Your task to perform on an android device: On the Wego Flights & Hotels app, search for a one-way flight from Amsterdam to Berlin on December 23.
Image 0: 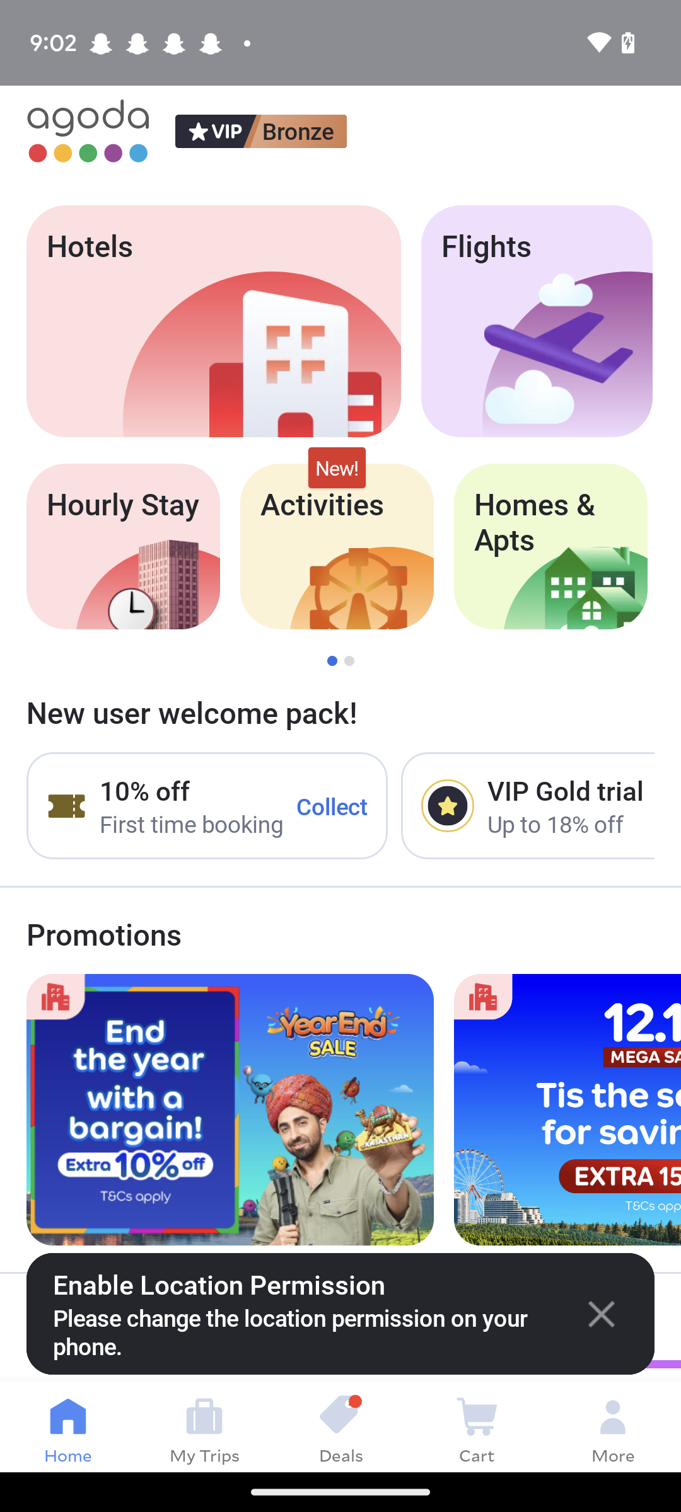
Open the Wego Flights & Hotels app.
Step 0: open app "Wego Flights & Hotels"
Image 1: 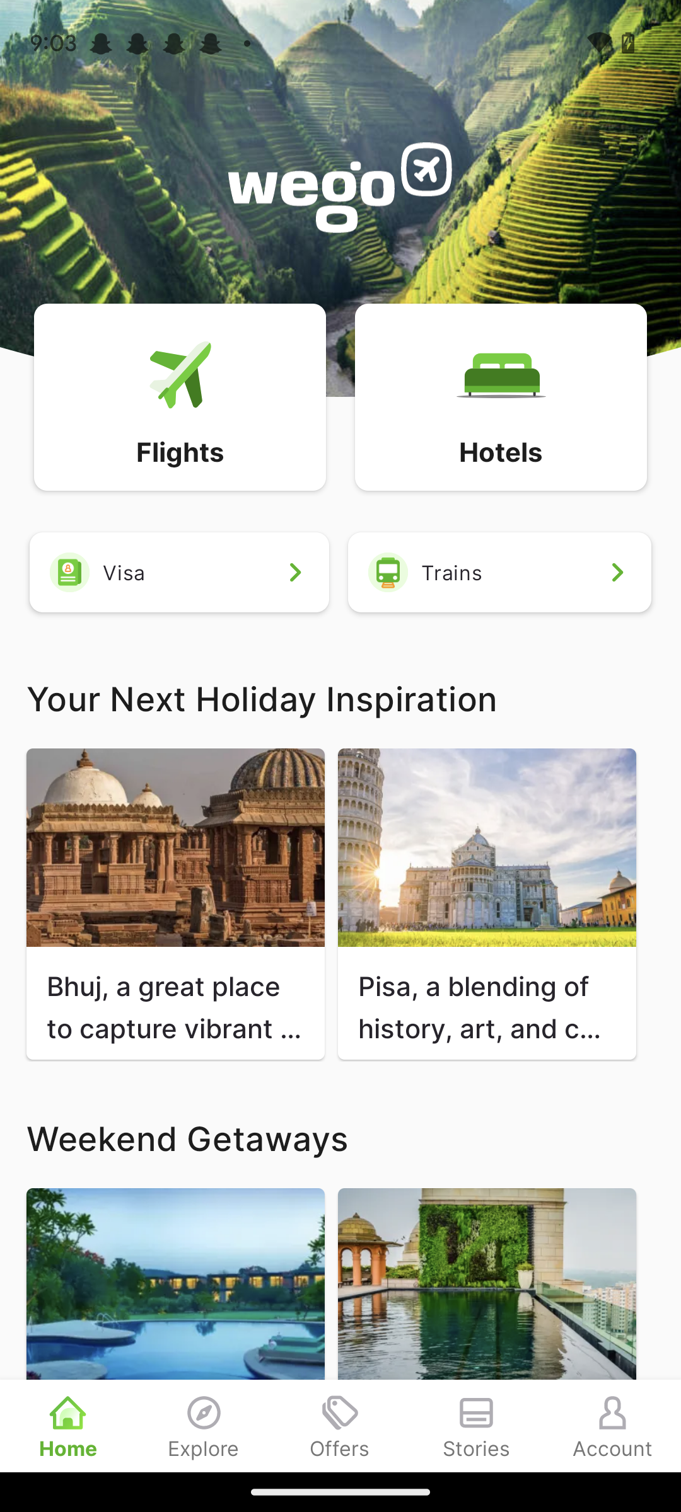
Click on the Flights icon at the top of the screen.
Step 1: click (180, 396)
Image 2: 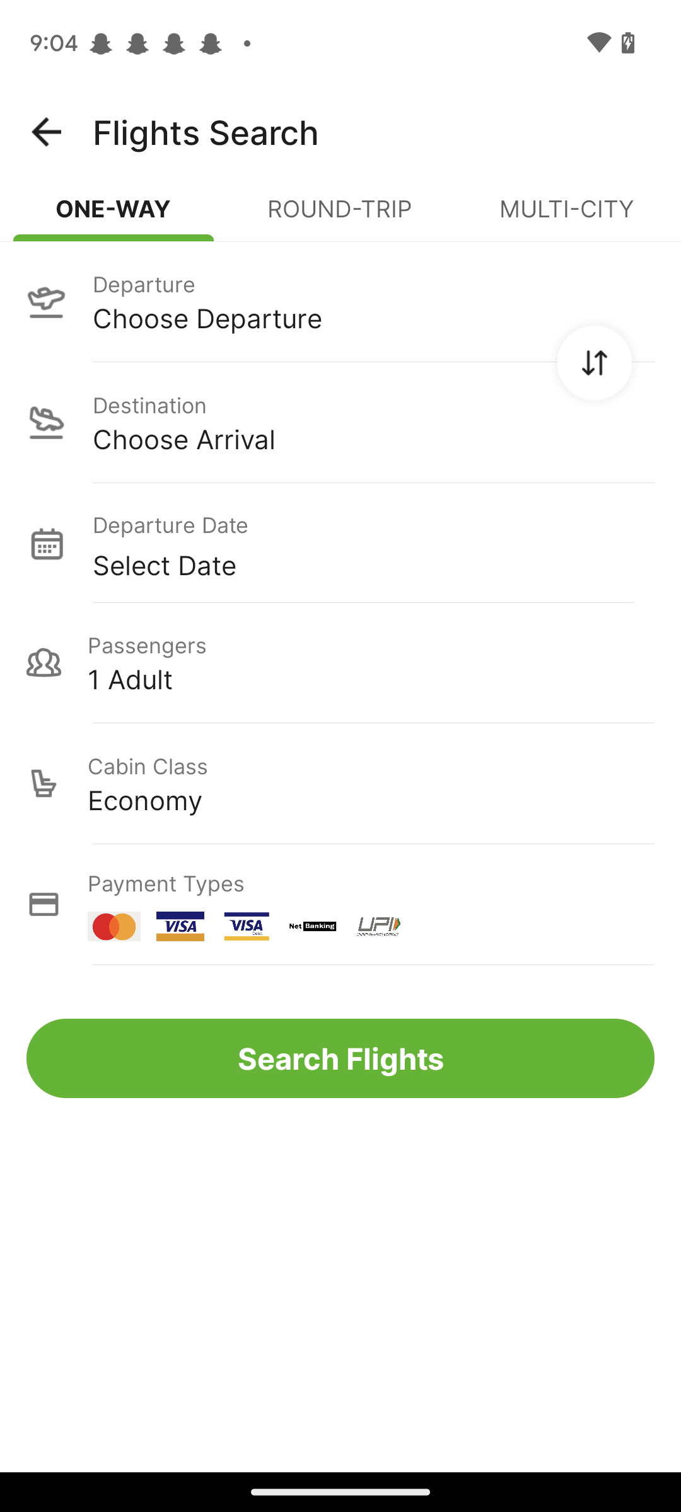
Click on the departure tab.
Step 2: click (373, 318)
Image 3: 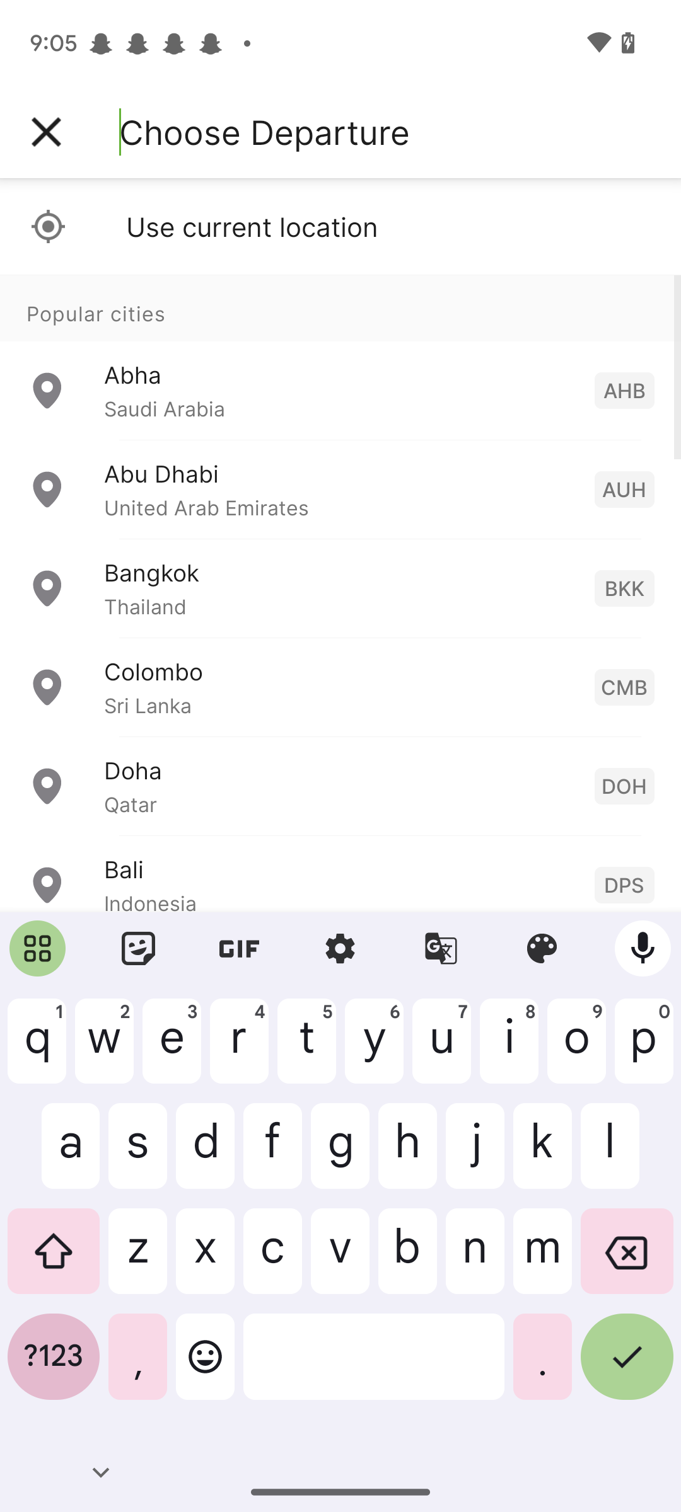
Type in Amsterdam.
Step 3: type "Amsterdam"
Image 4: 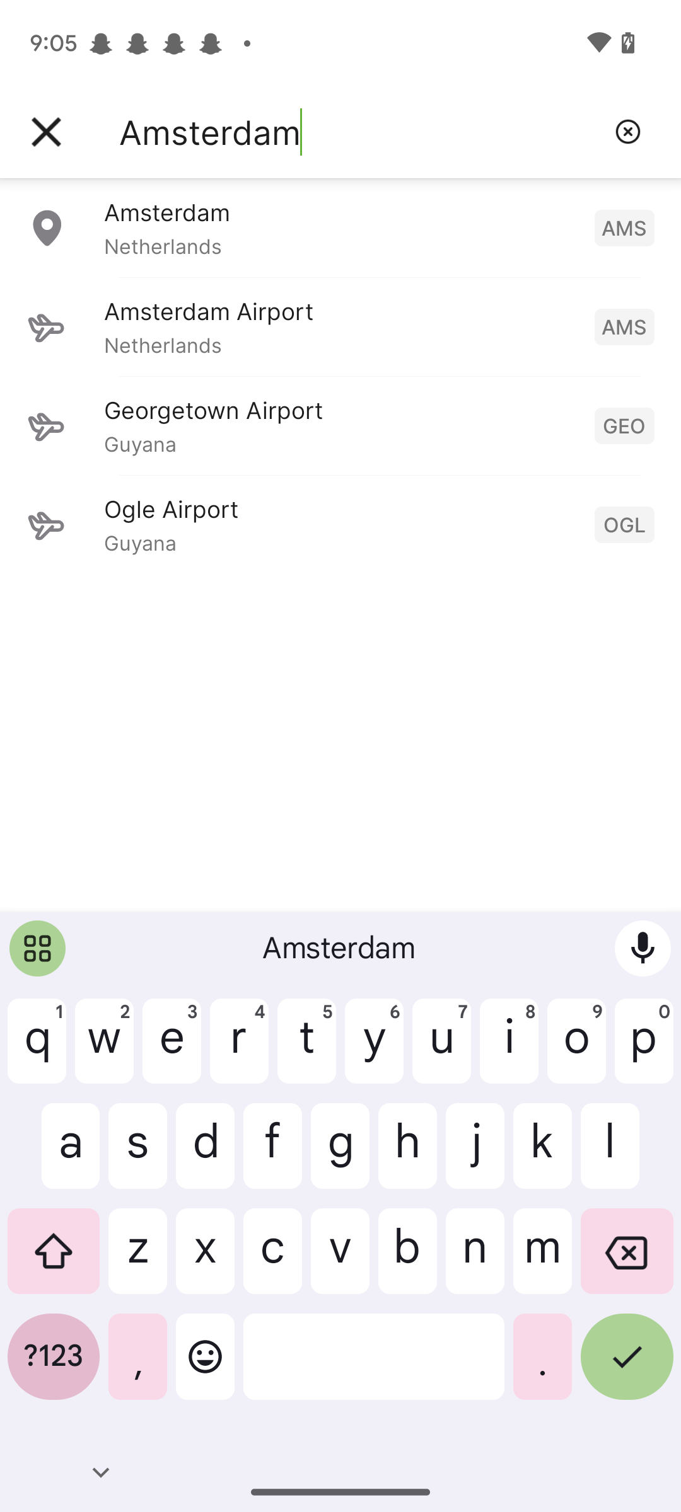
Click on the first location.
Step 4: click (342, 212)
Image 5: 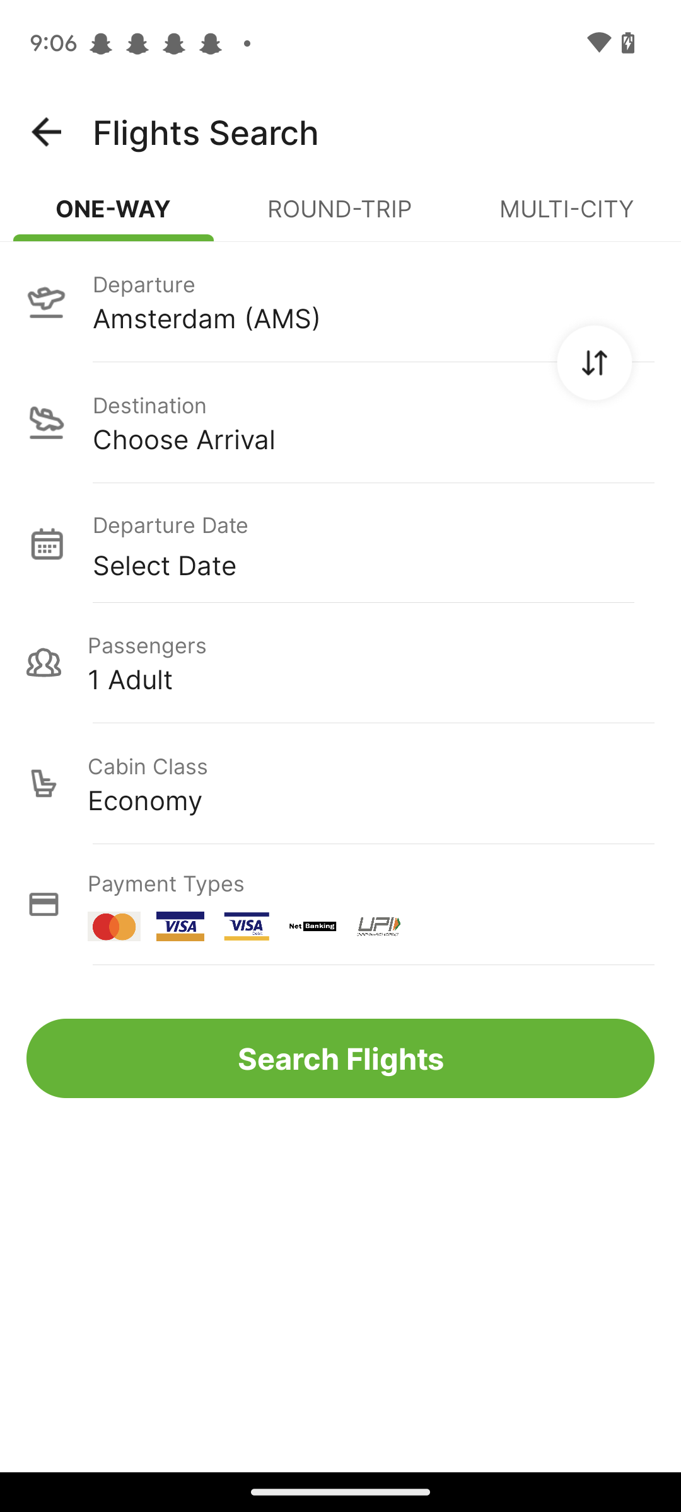
Click on the arrival tab.
Step 5: click (373, 439)
Image 6: 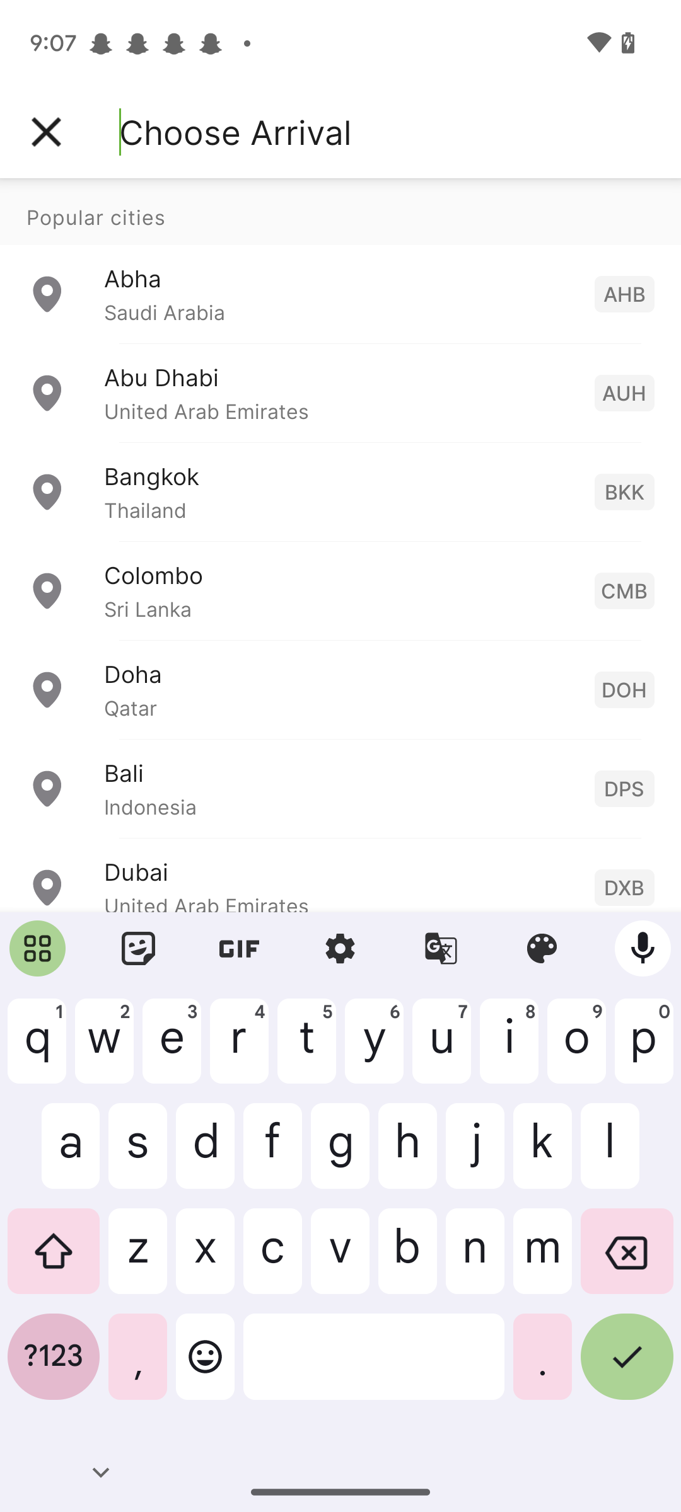
Type in Berlin.
Step 6: type "Berlin"
Image 7: 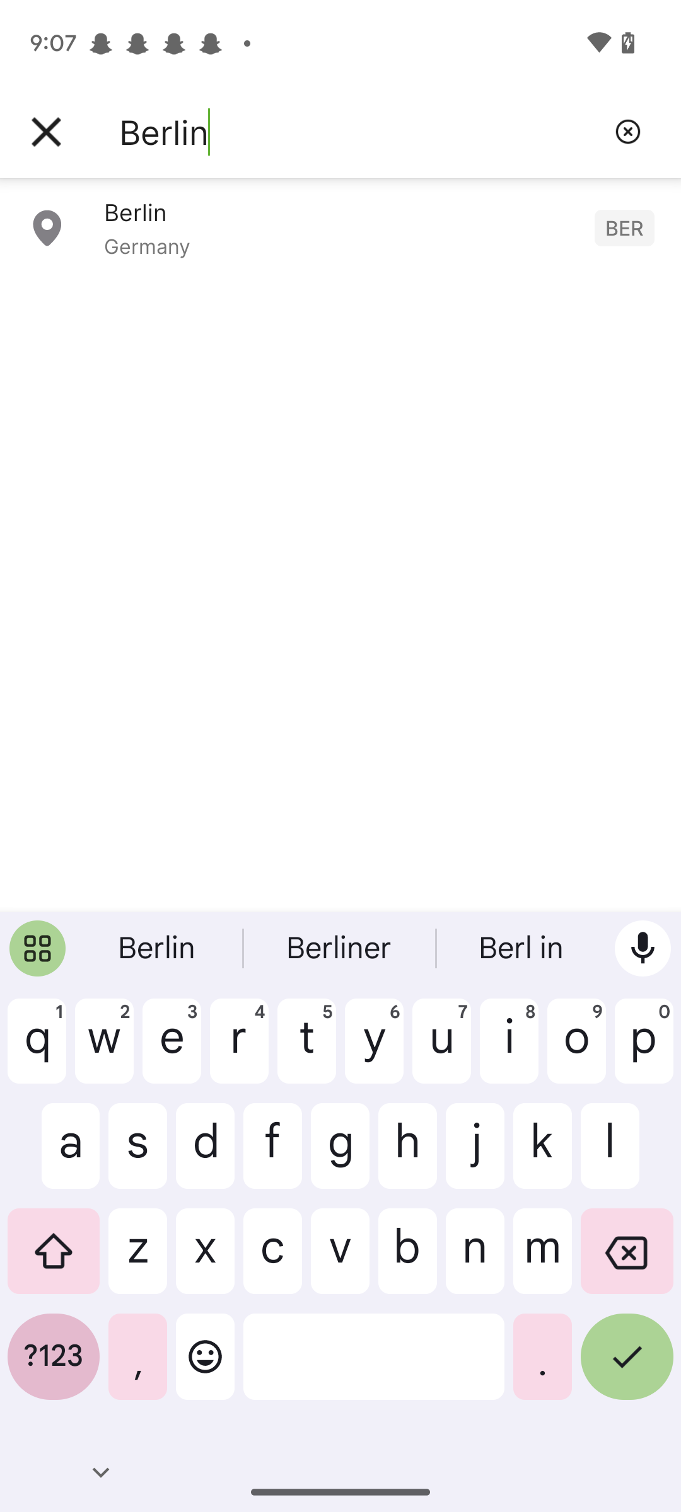
Click on the search result.
Step 7: click (342, 212)
Image 8: 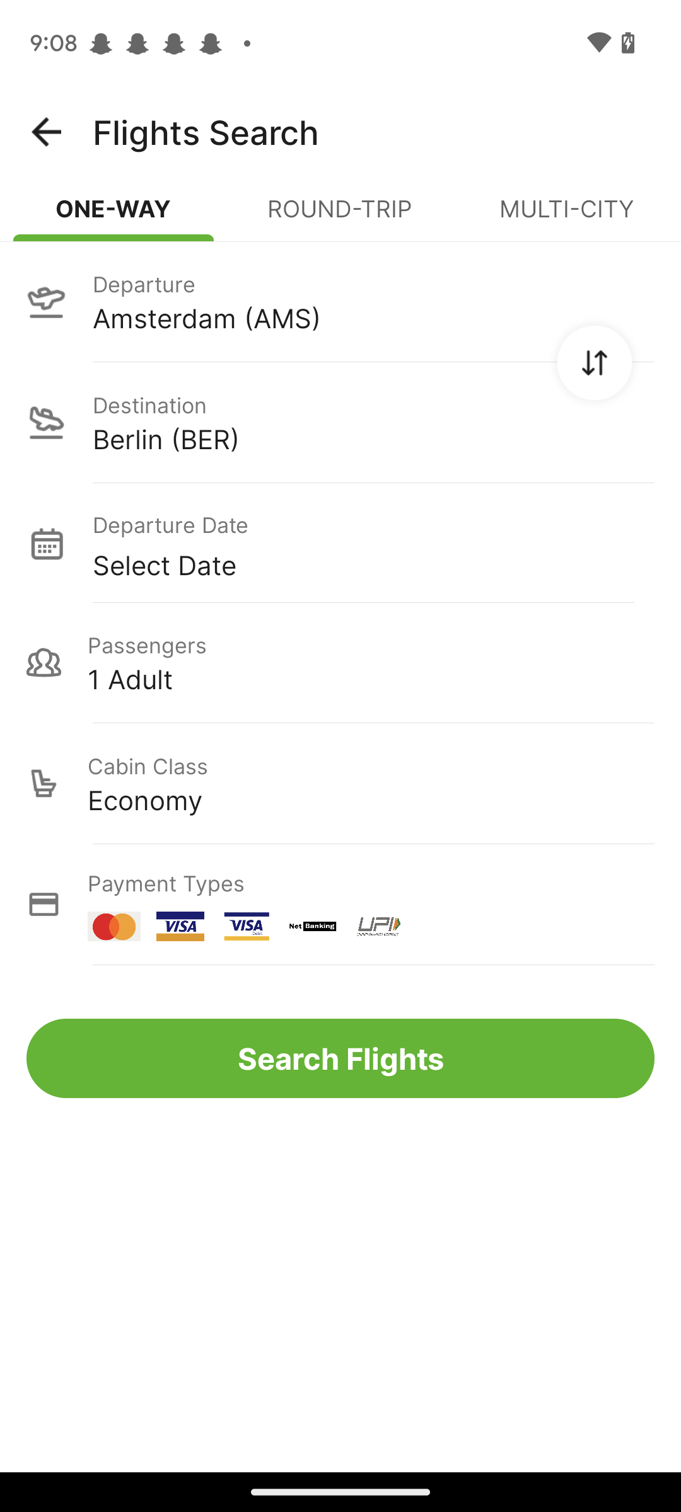
Cluck on the date tab.
Step 8: click (373, 572)
Image 9: 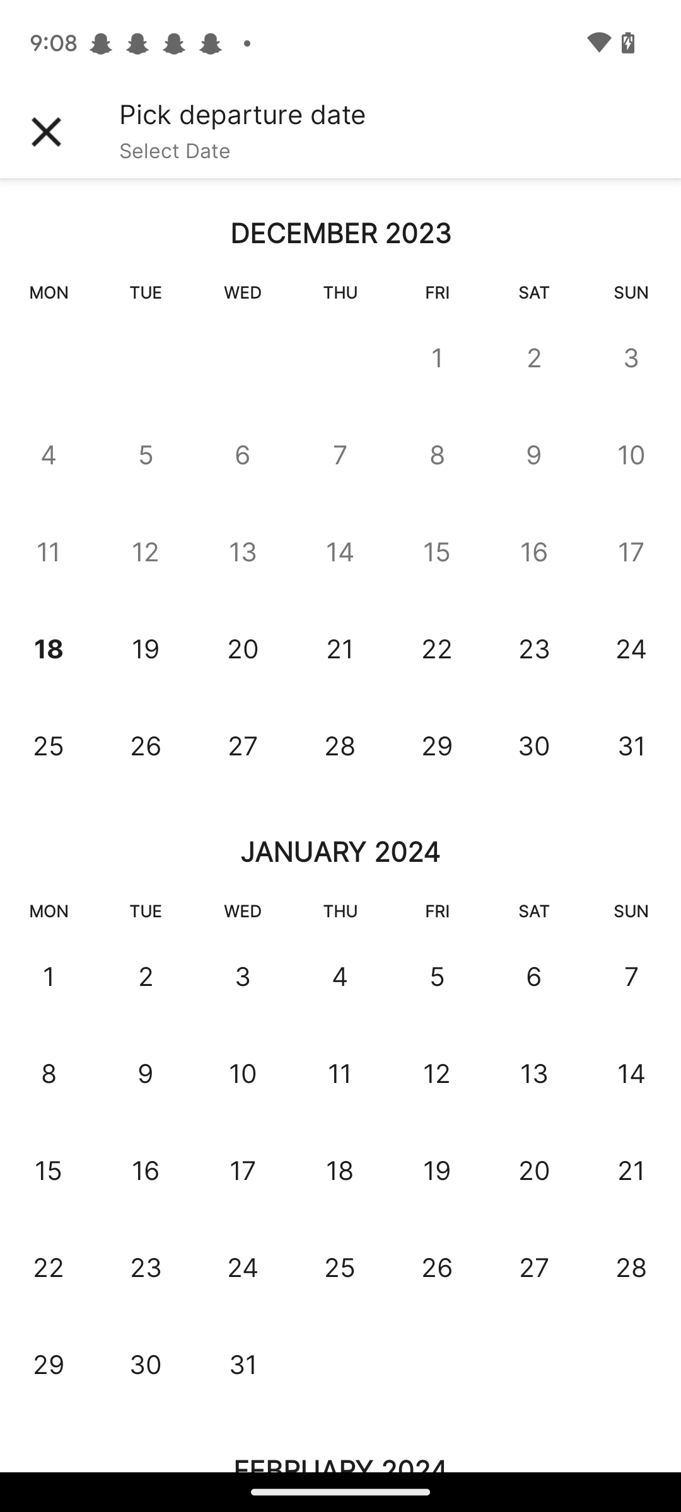
Select December 23.
Step 9: click (527, 647)
Image 10: 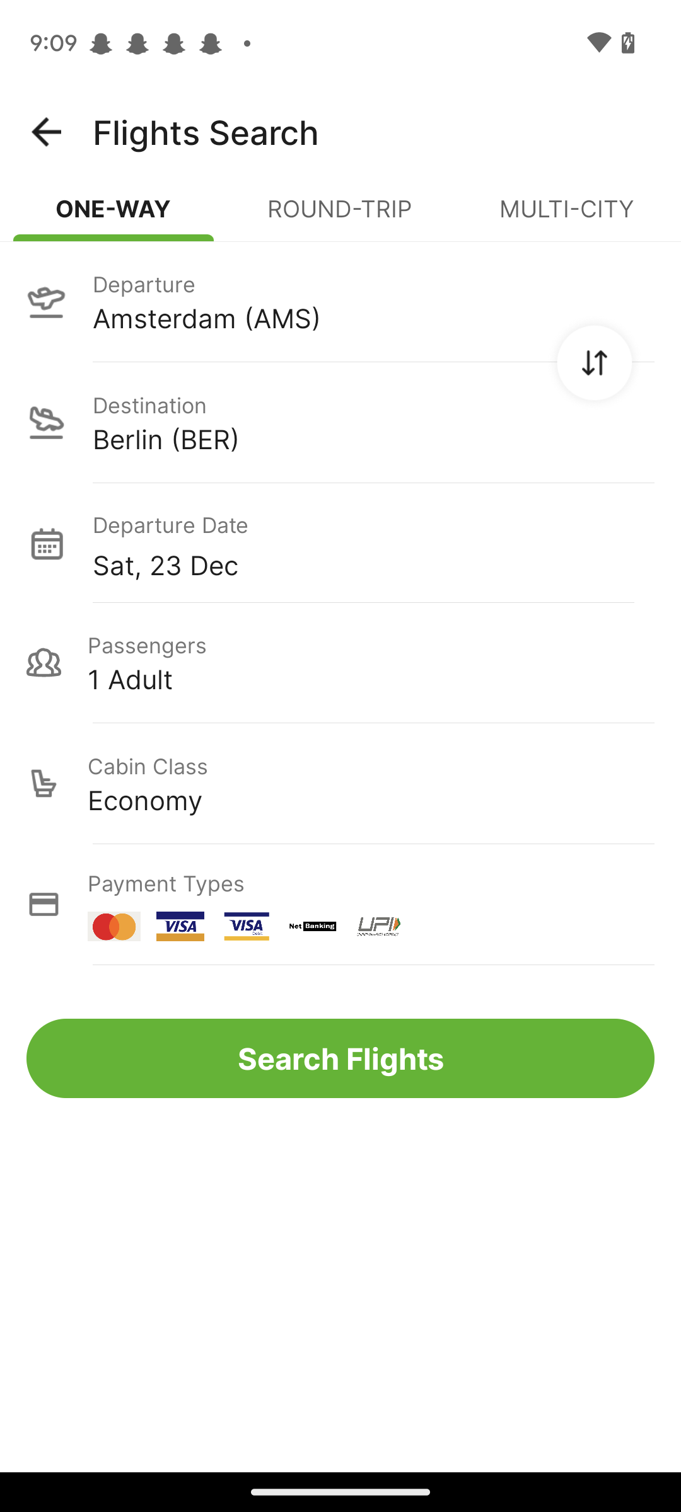
Click on the search Flights.
Step 10: click (340, 1058)